Your task to perform on an android device: Open Recorder app, Save the current recording with the title John in the recording folder
Image 1: 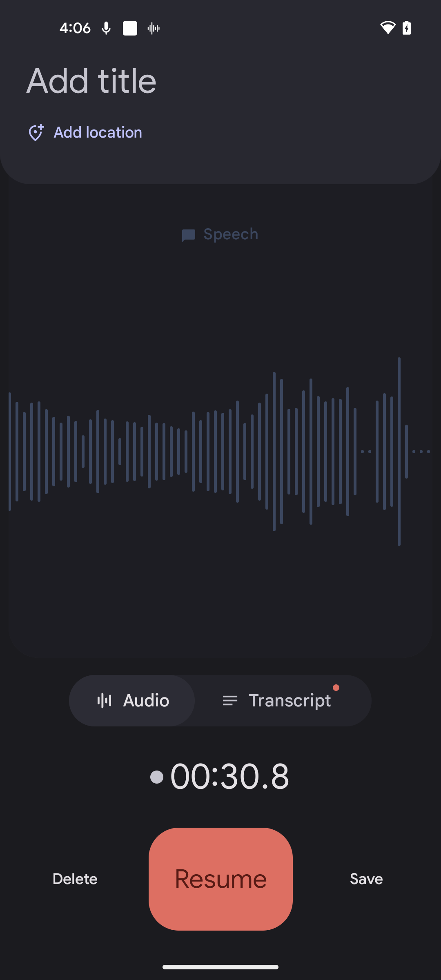
Click on the Add title
Step 1: click (220, 81)
Image 2: 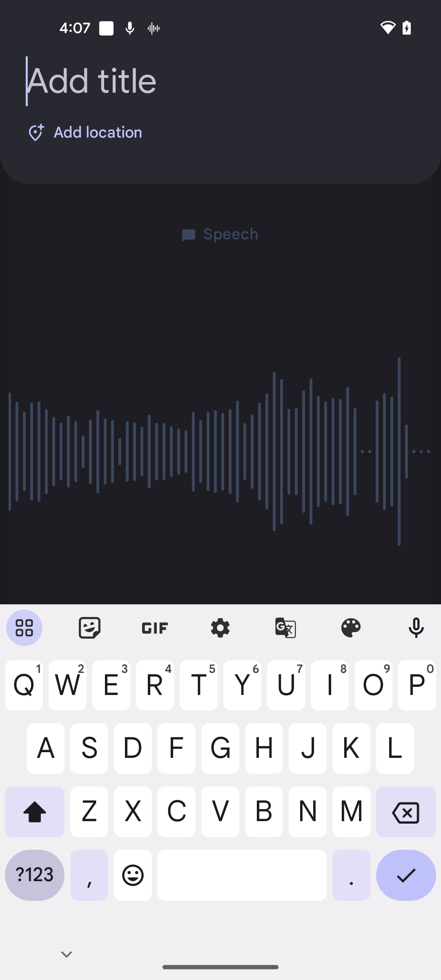
Add Title as John
Step 2: type "John"
Image 3: 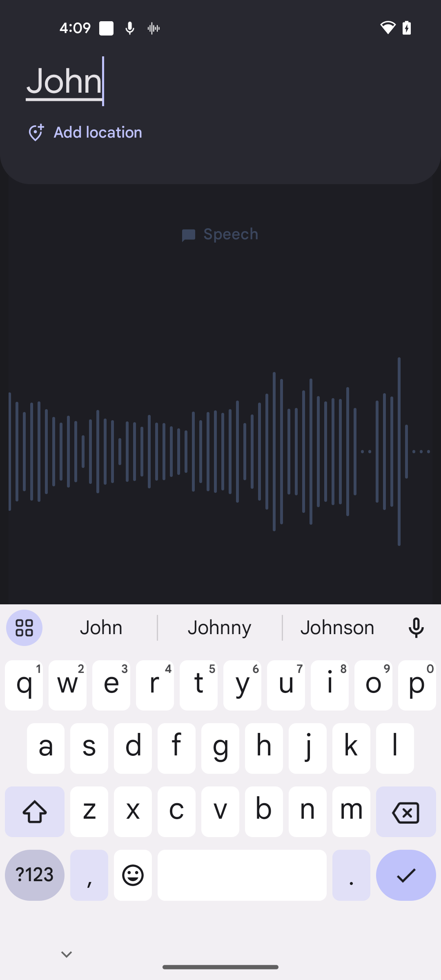
Click on the Tick button at the bottom right corner of the screen
Step 3: click (406, 881)
Image 4: 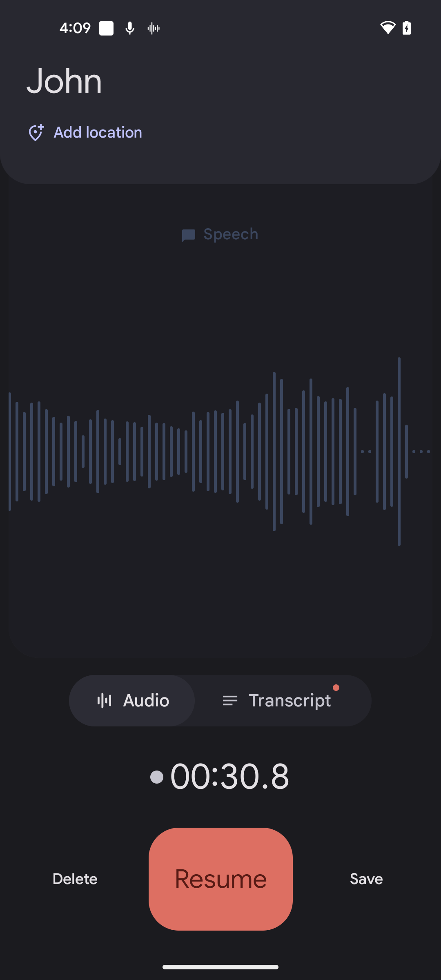
Click on the Save button at the bottom right corner of the screen
Step 4: click (366, 879)